Your task to perform on an android device: Share the EPFO file with my colleague Cerebra Research via gmail at dbwscratch.test.id4@gmail.com in Dropbox app
Image 0: 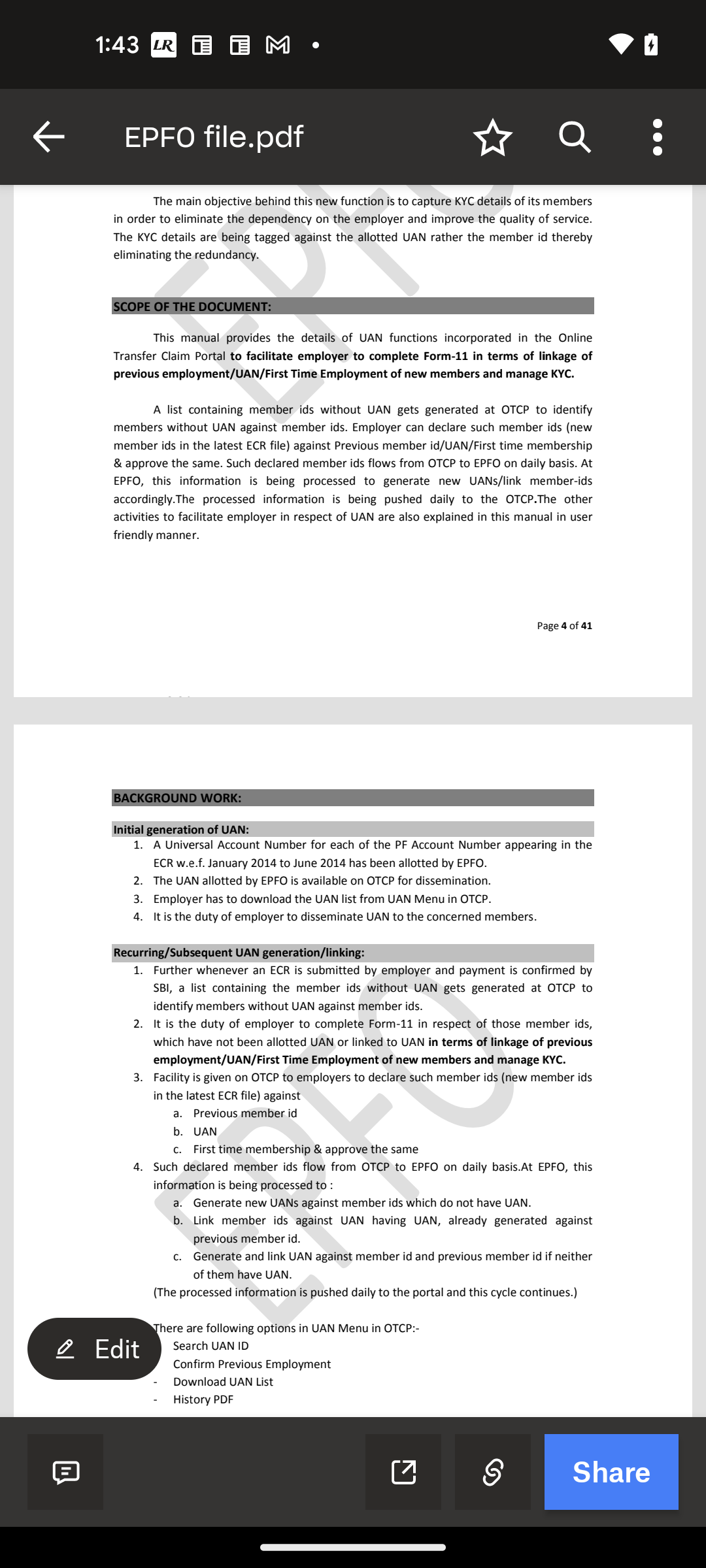
Click on the Share button at the bottom right corner of the screen
Step 0: click (611, 1471)
Image 1: 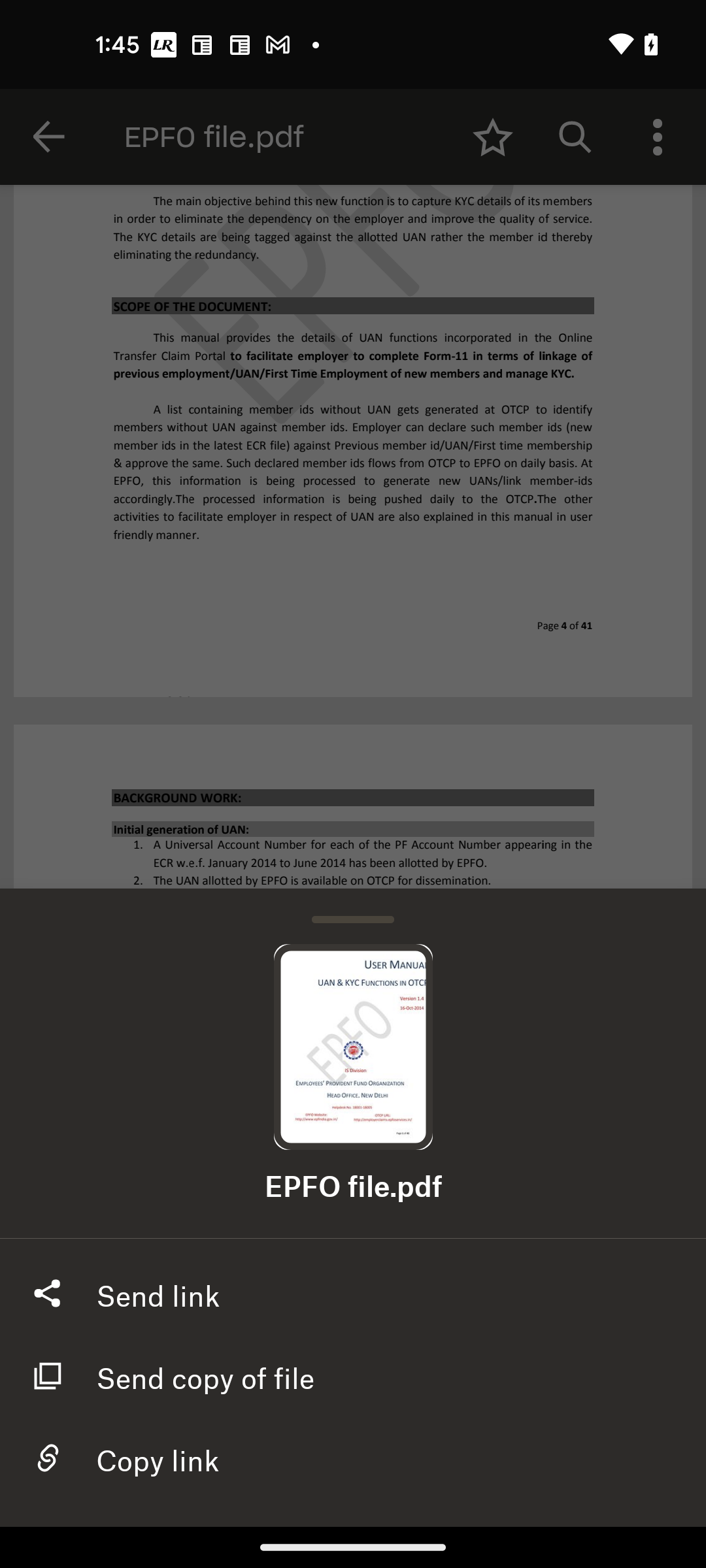
Click on the Send copy of file
Step 1: click (205, 1375)
Image 2: 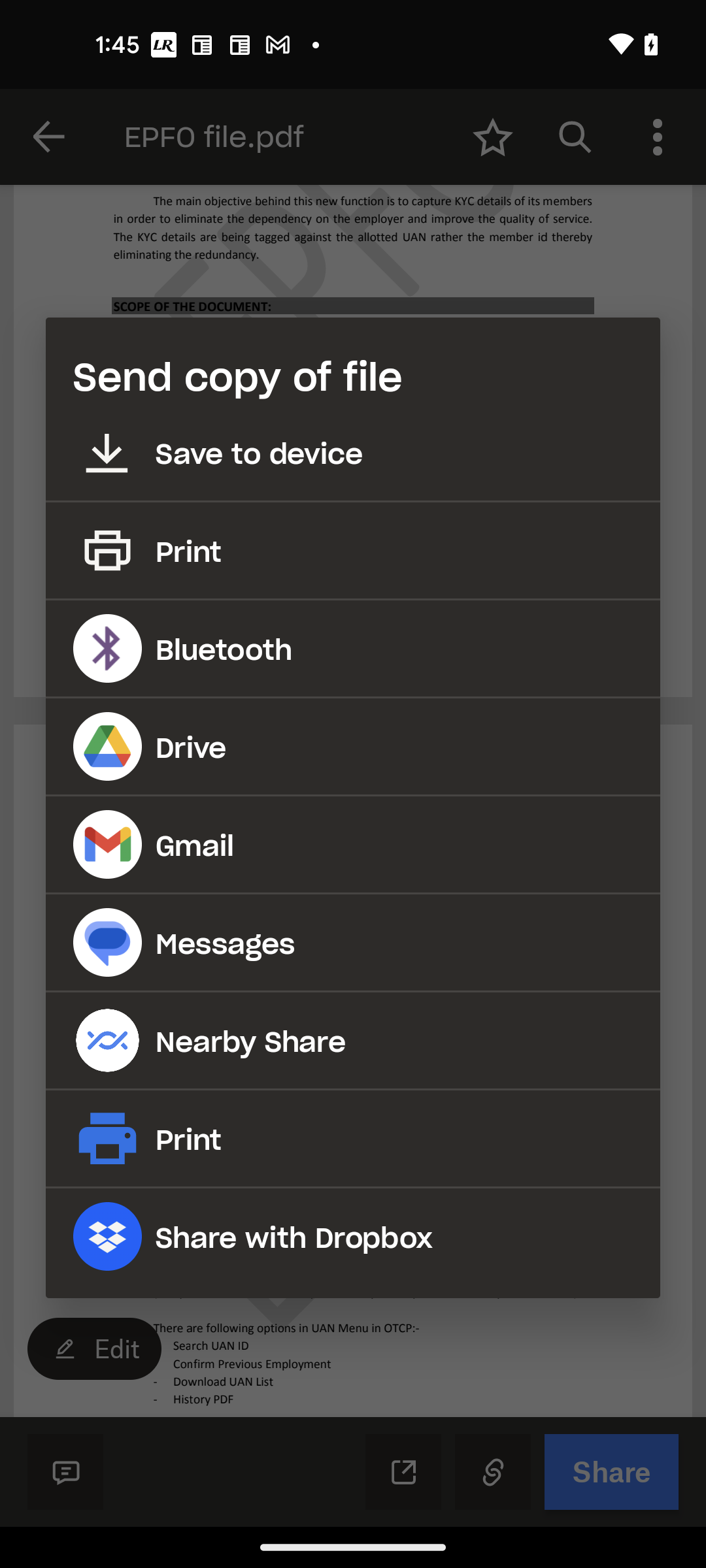
Click on the Gmail option
Step 2: click (188, 843)
Image 3: 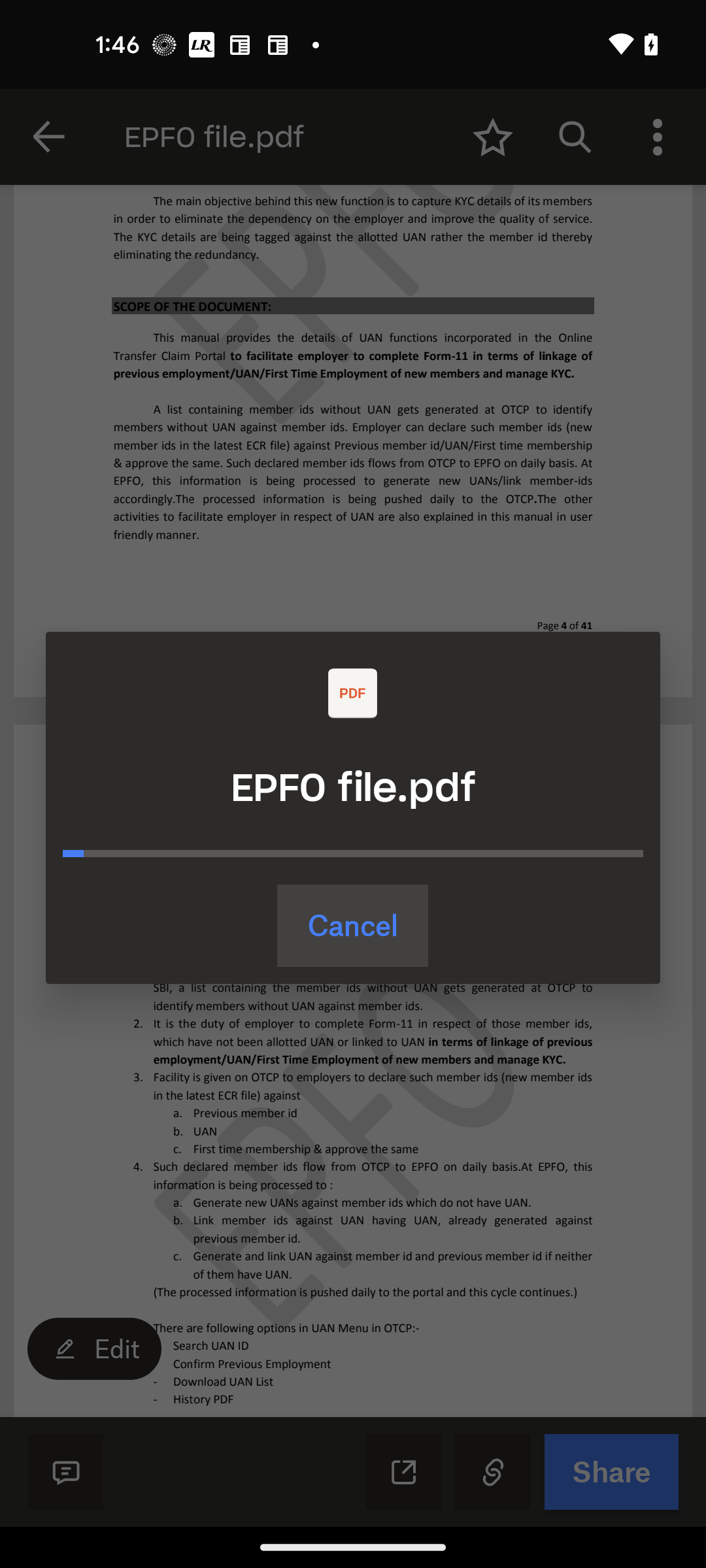
Click on the Gmail option
Step 3: wait
Image 4: 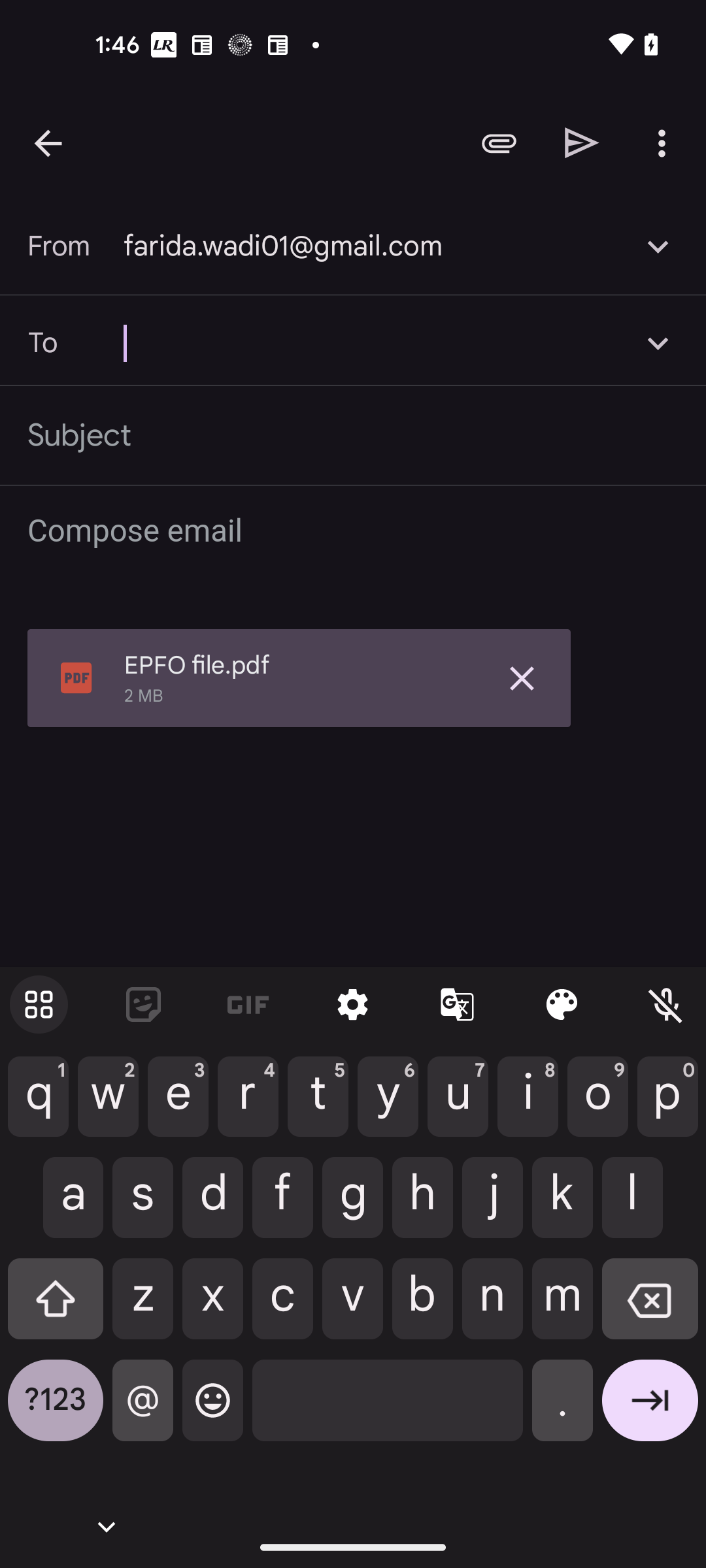
Type dbwscratch.test.id4@gmail.com
Step 4: type "dbwscratch.test.id4@gmail.com"
Image 5: 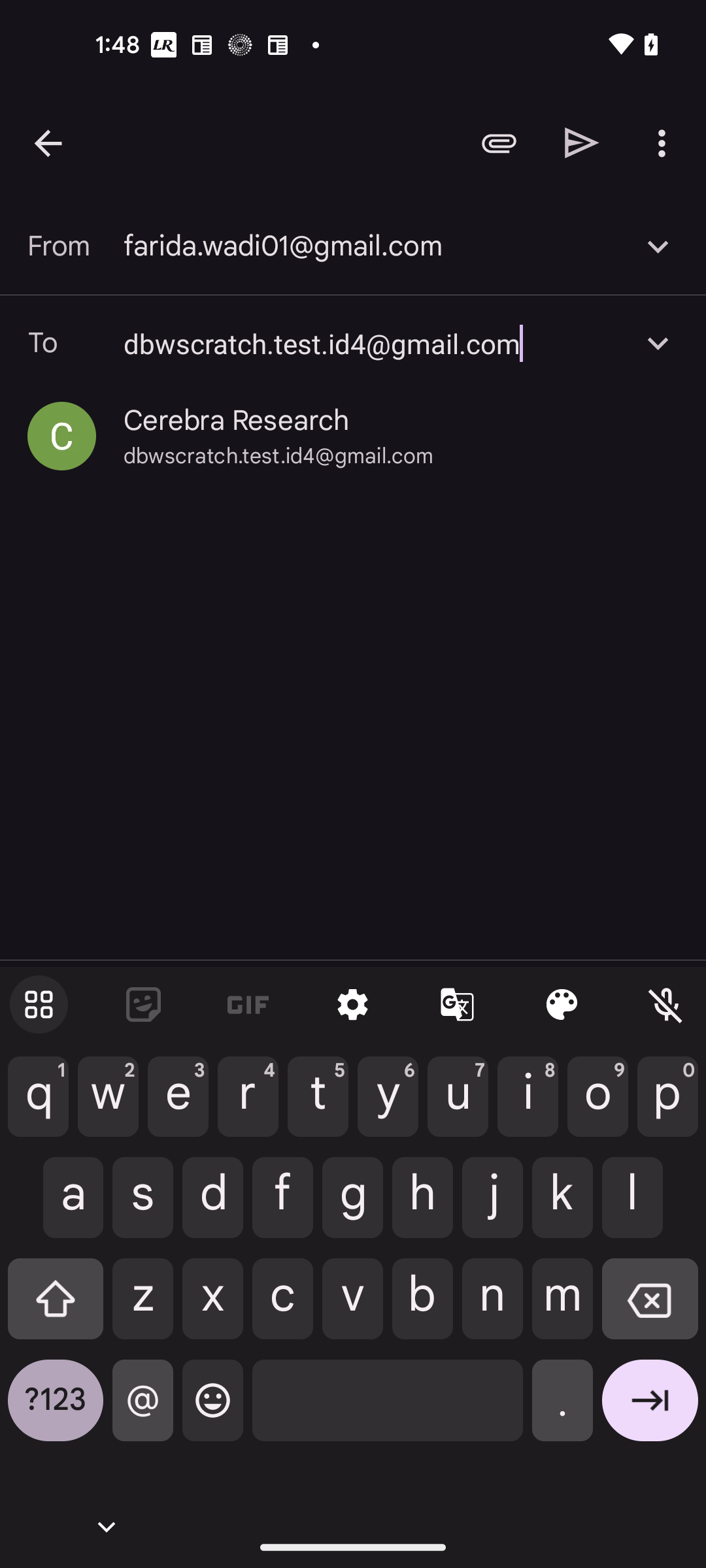
Click on the Cerebra Research
Step 5: click (236, 420)